Your task to perform on an android device: Save the East Side Grocery location in the Google Maps app for convenient tracking.
Image 0: 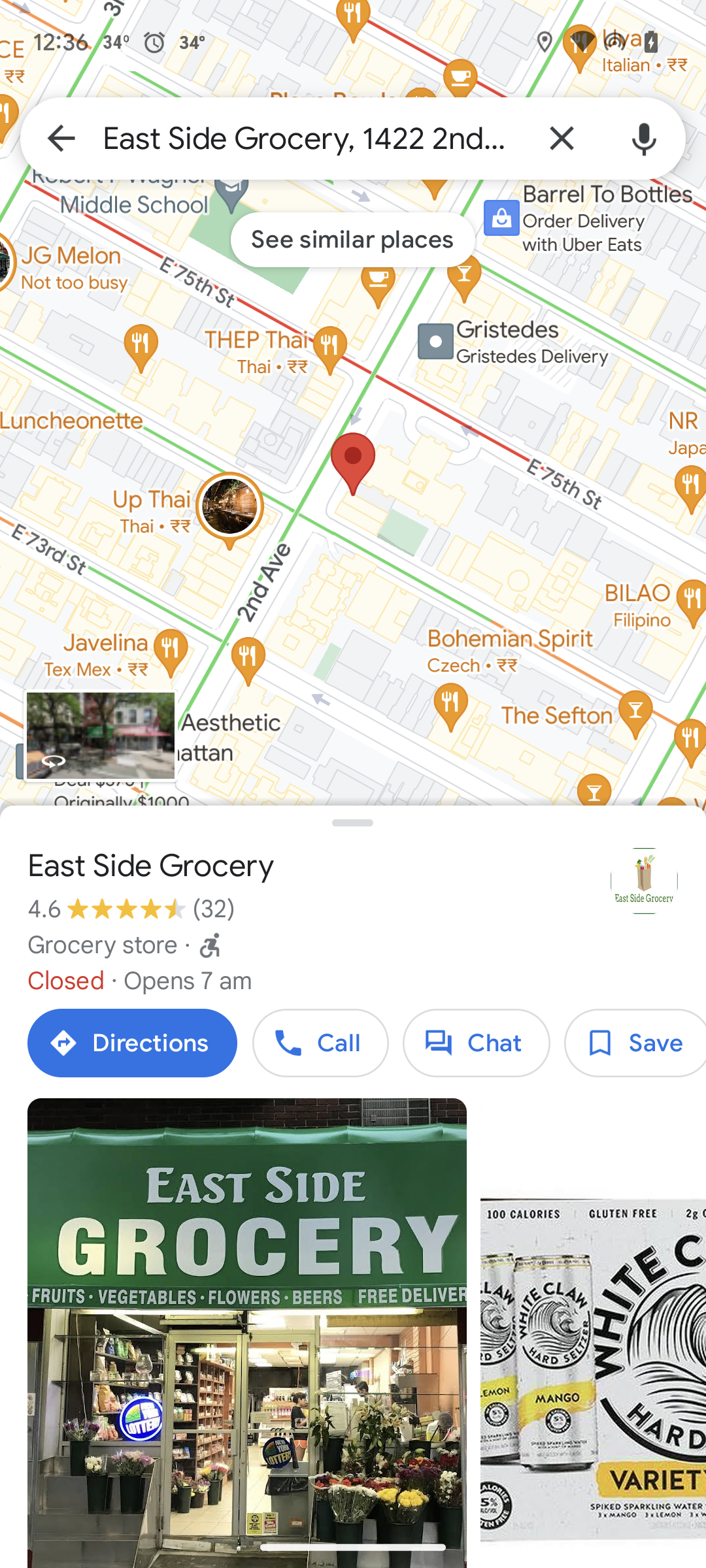
Click on the Save button
Step 0: click (635, 1043)
Image 1: 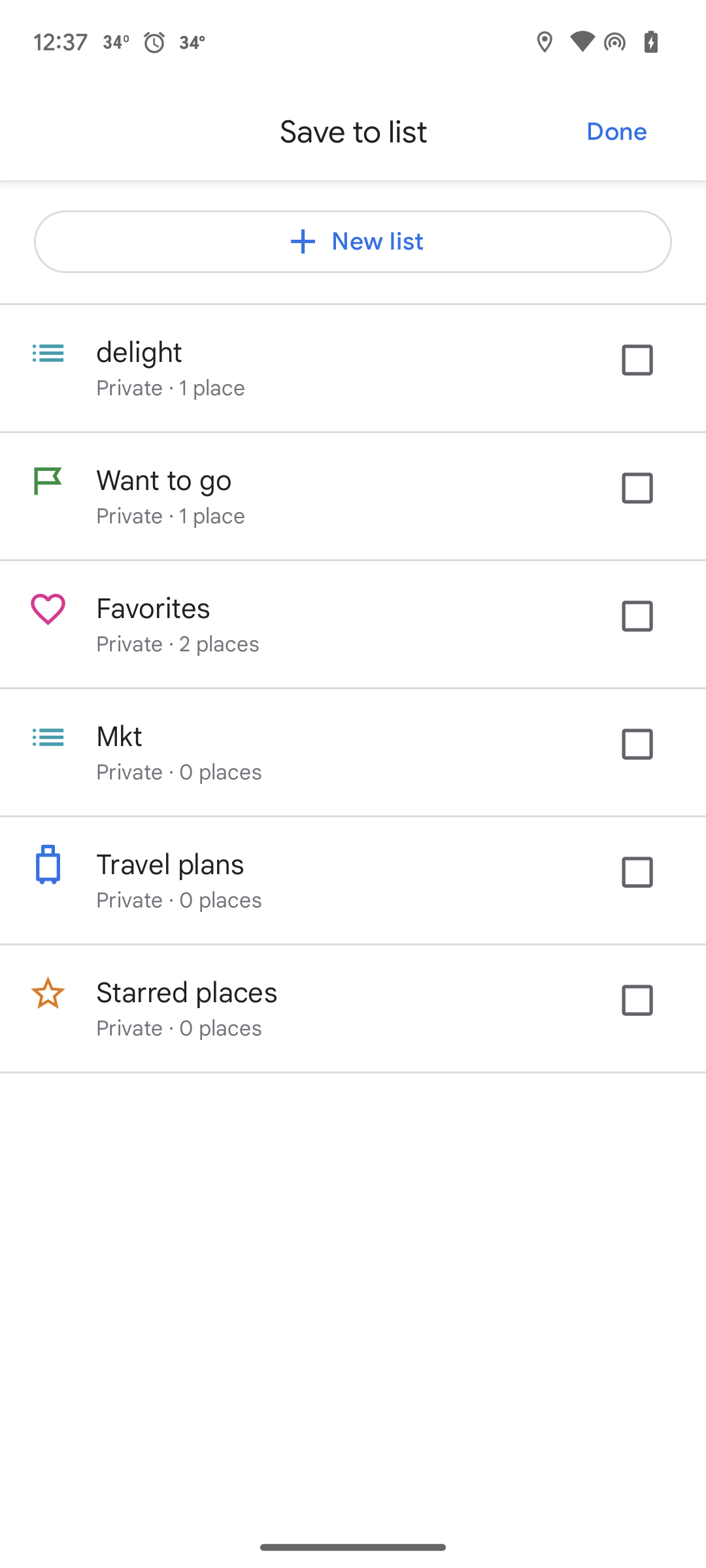
Click on the checkbox next to the "Want to go" 
Step 1: click (650, 501)
Image 2: 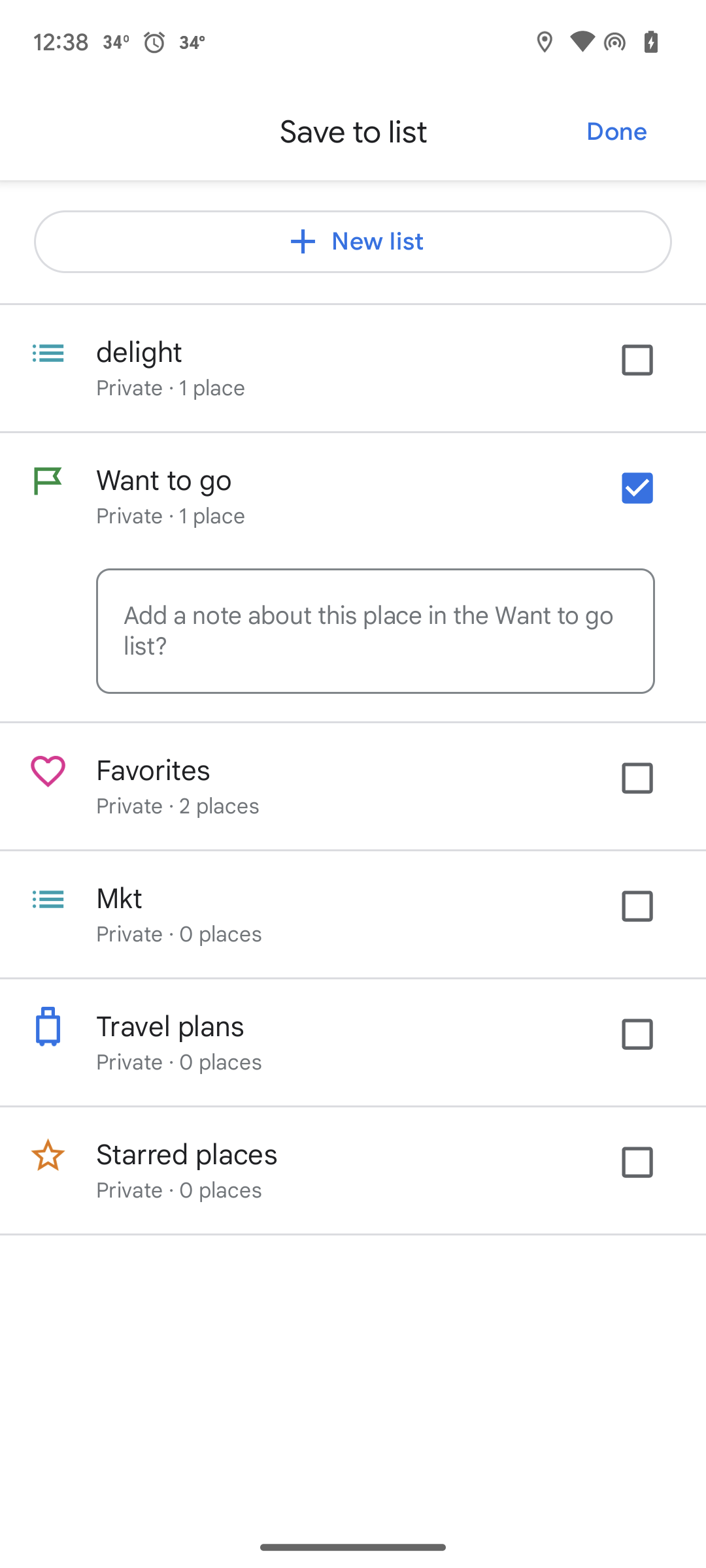
Click on the Done button at the top right corner of the screen
Step 2: click (616, 131)